Your task to perform on an android device: My business mates are coming over for dinner tonight, so I'm thinking of making something Asian for them, so go through the main category for the crispy chicken katsu curry dish.
Image 0: 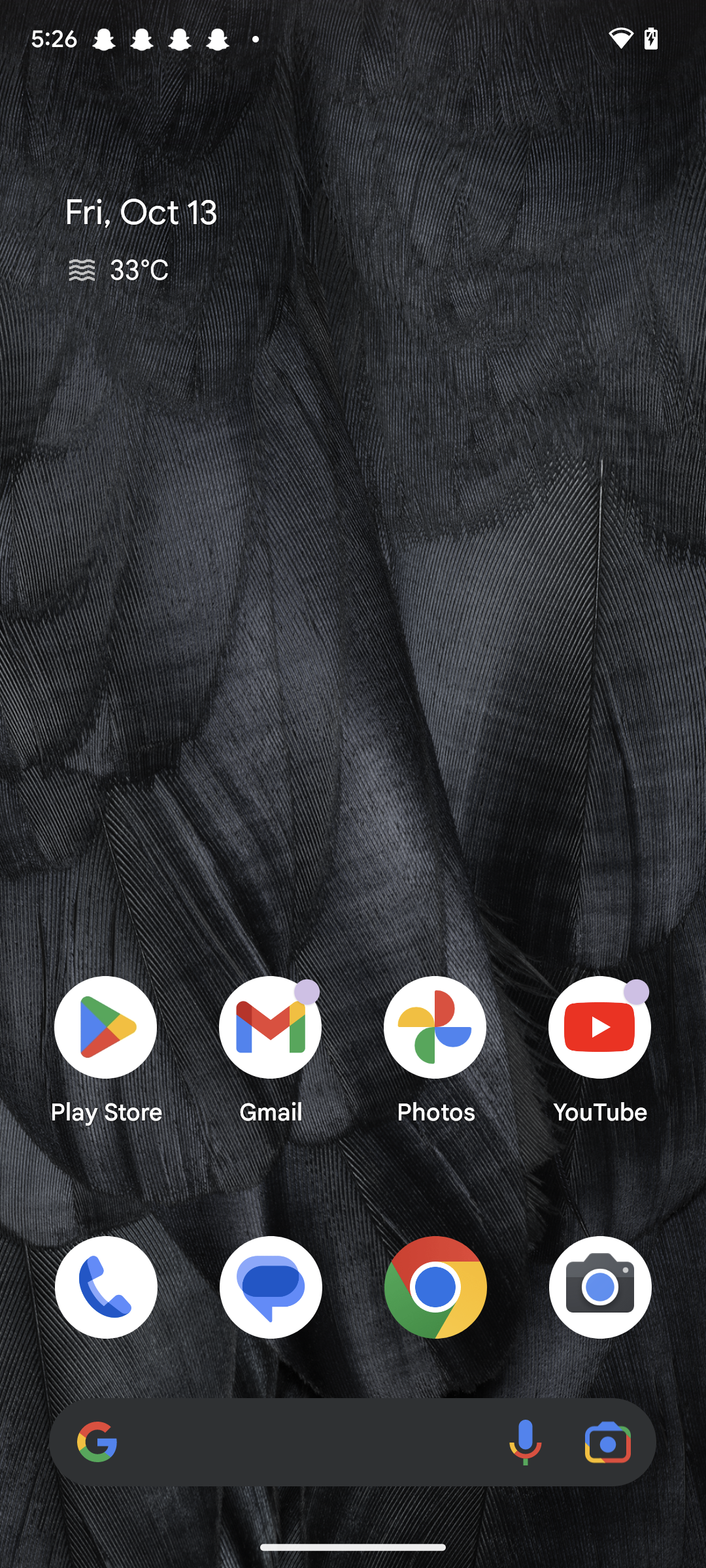
Open the Kitchen Stories app.
Step 0: open app "Kitchen Stories"
Image 2: 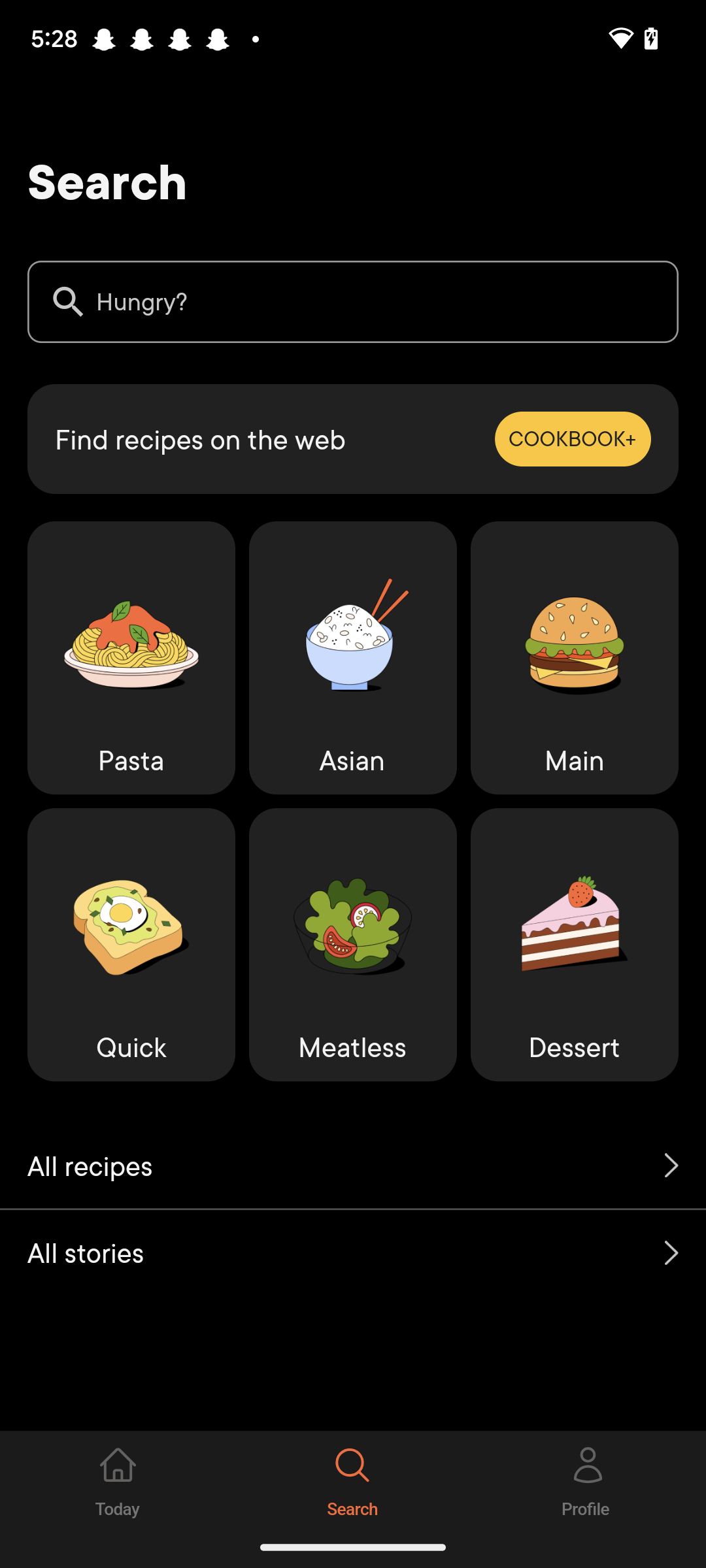
Click on Asian in the middle of the screen.
Step 2: click (353, 658)
Image 3: 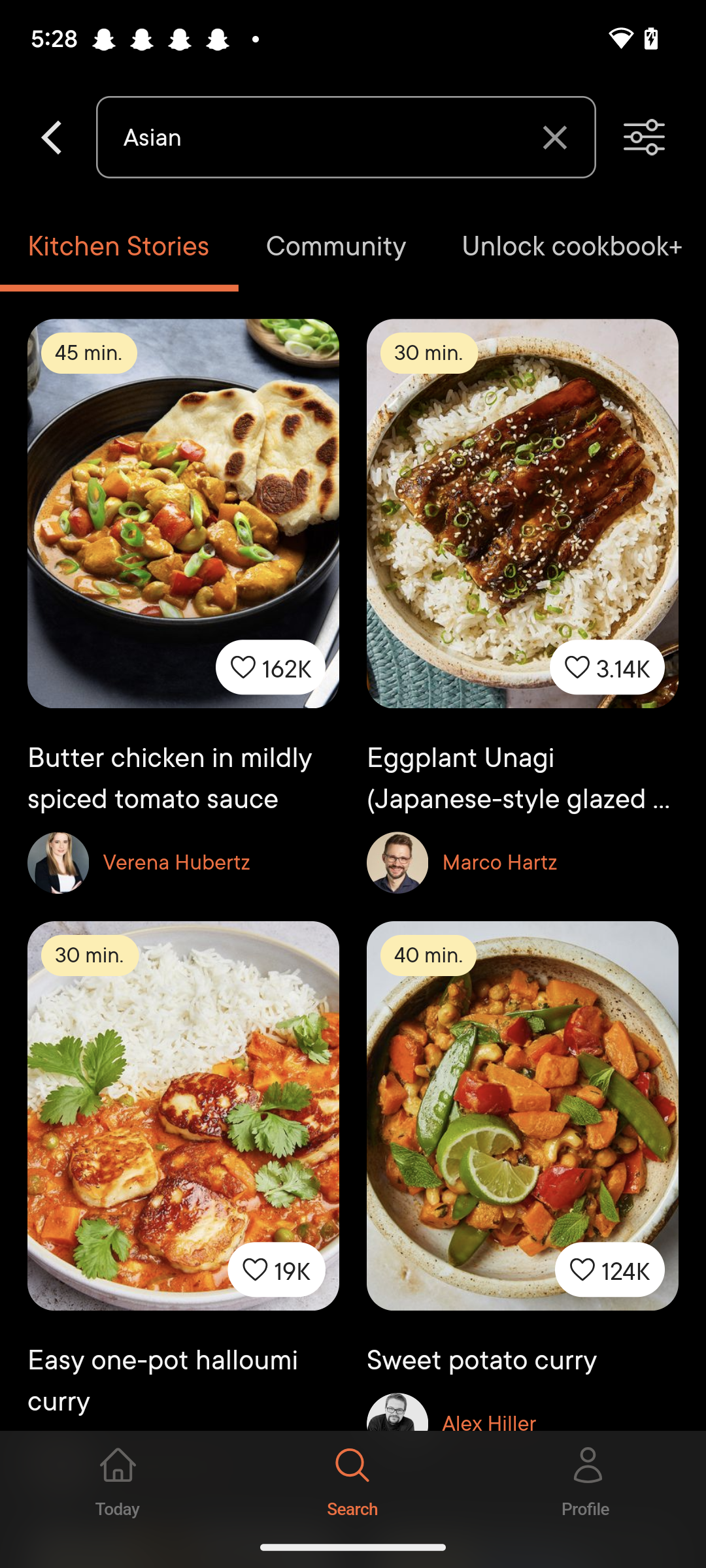
Click on Category icon at the top right corner of the screen.
Step 3: click (652, 139)
Image 4: 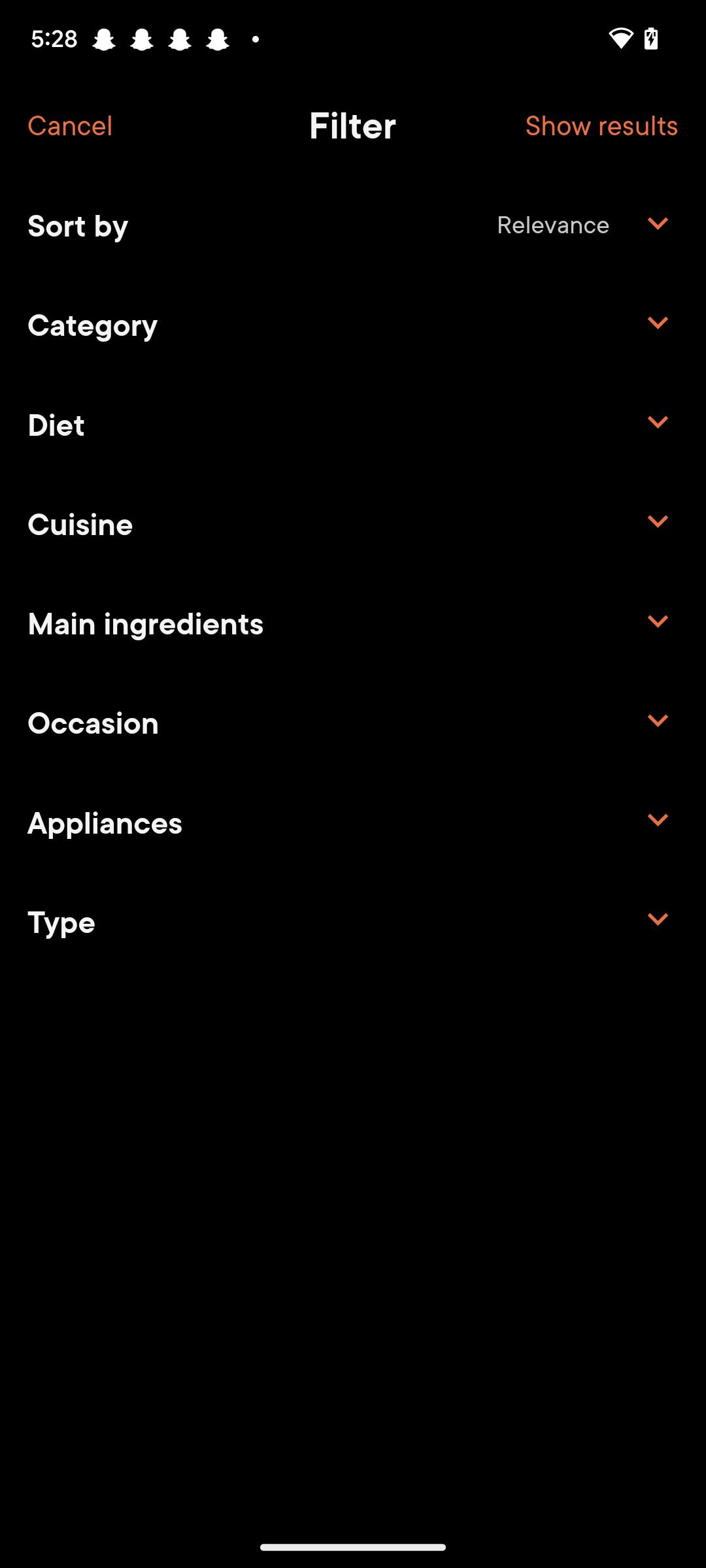
Click on Category on the left side of the screen.
Step 4: click (353, 322)
Image 5: 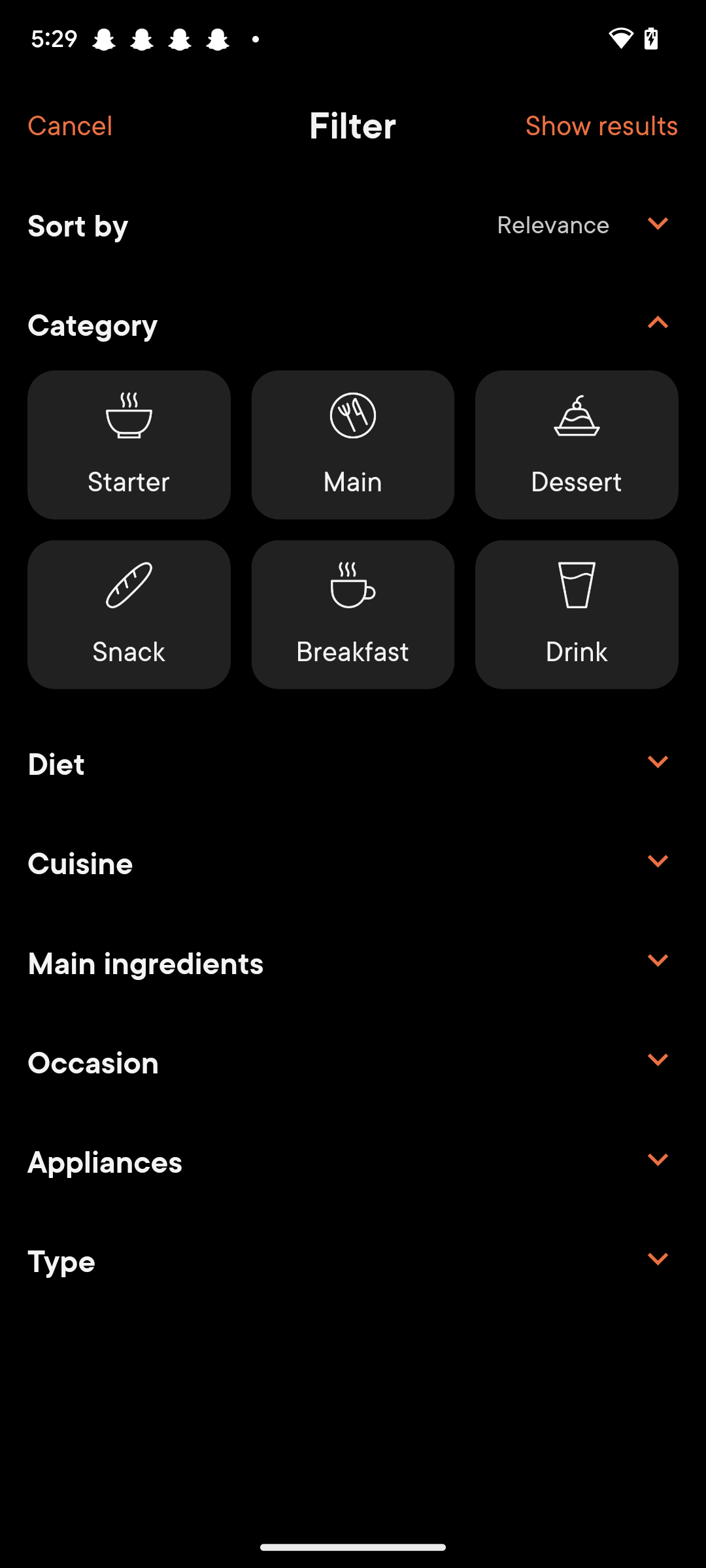
Click on Main in the category section in the middle of the screen.
Step 5: click (353, 445)
Image 6: 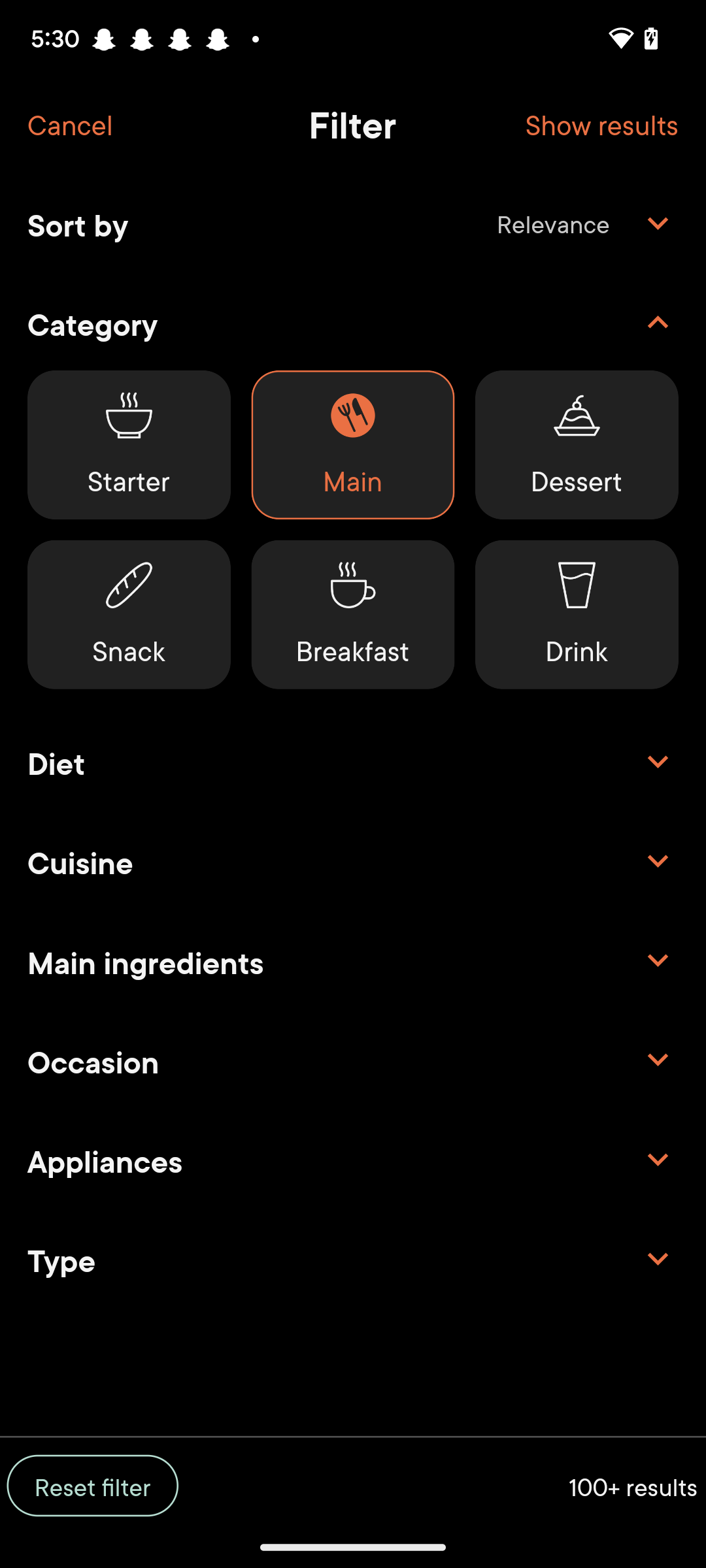
Click on Show results at the top right corner of the screen.
Step 6: click (601, 125)
Image 7: 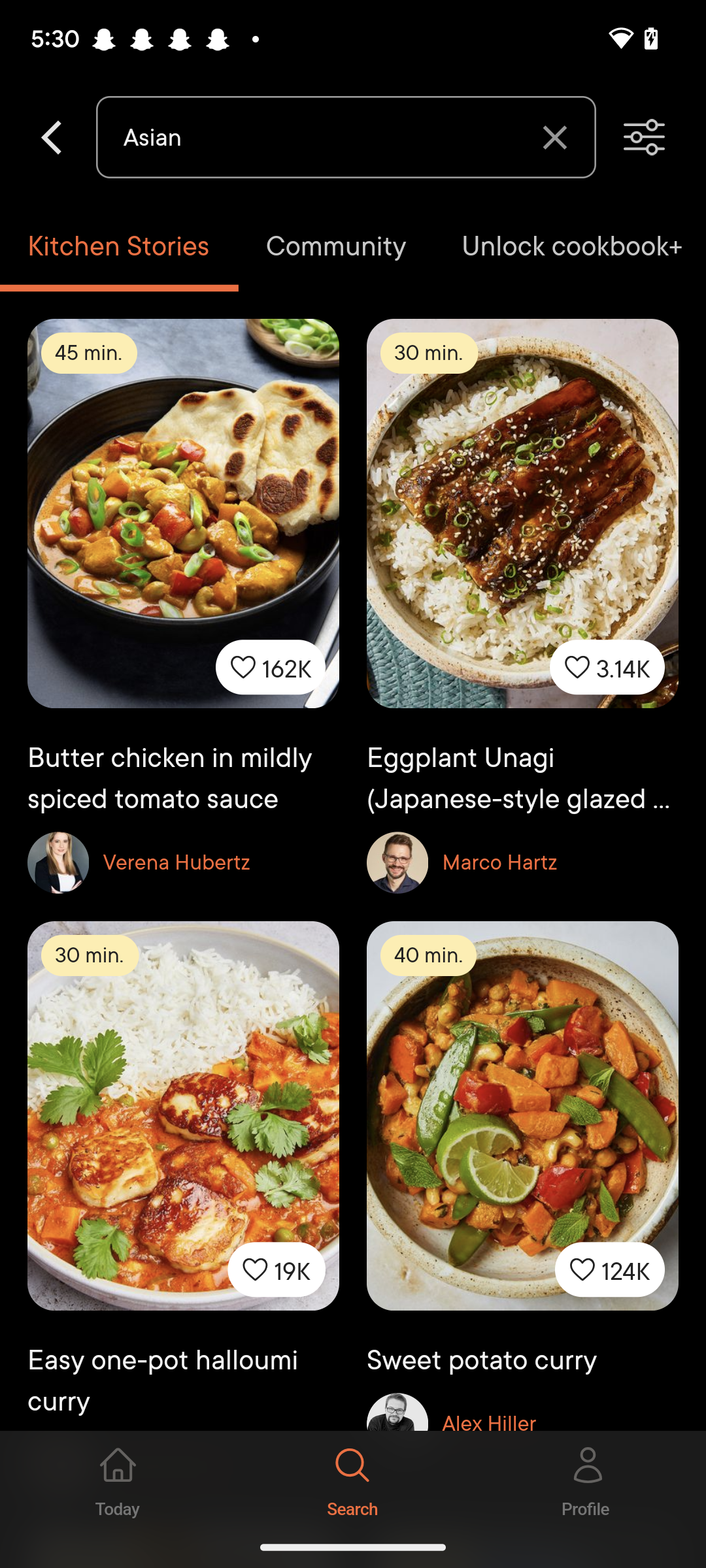
Scroll up
Step 7: scroll down
Image 8: 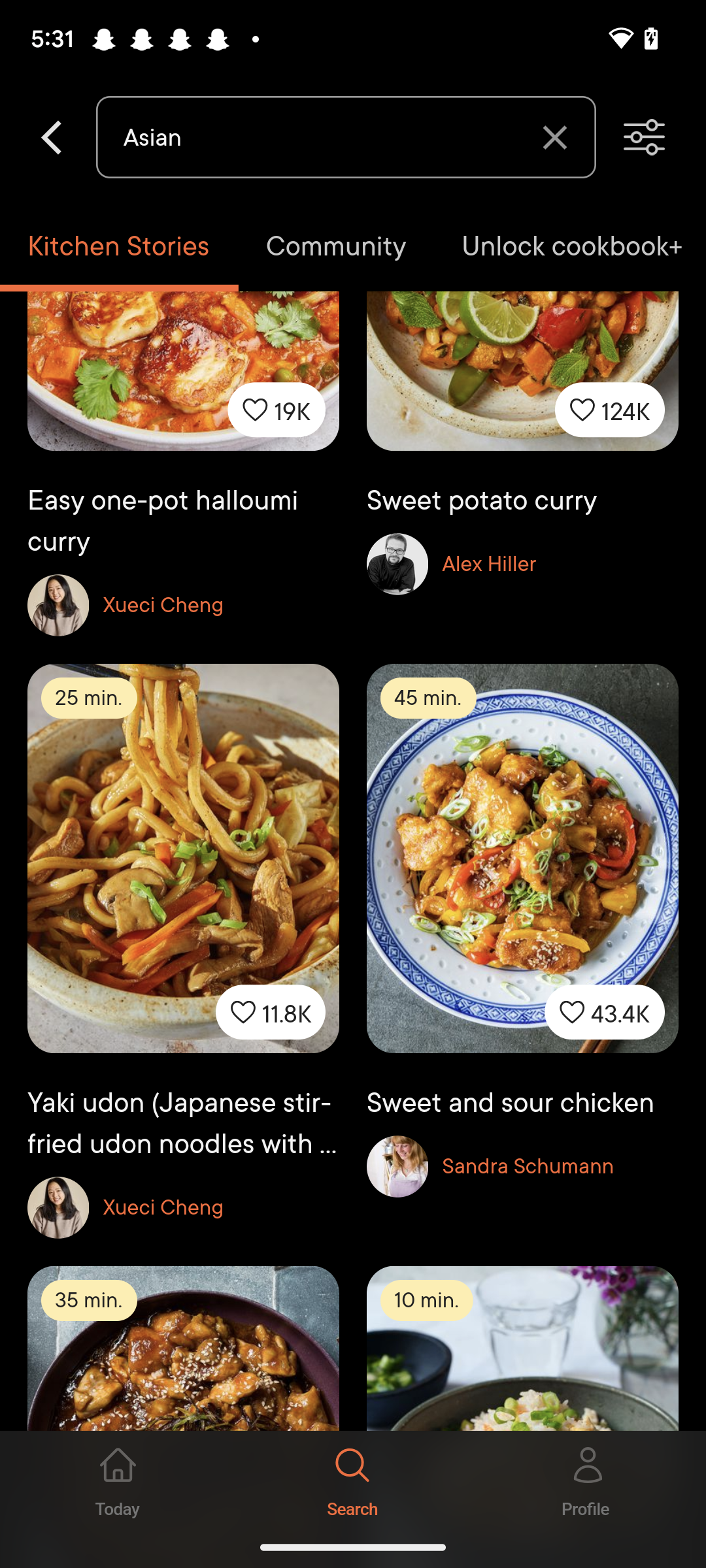
Scroll up
Step 8: scroll down
Image 10: 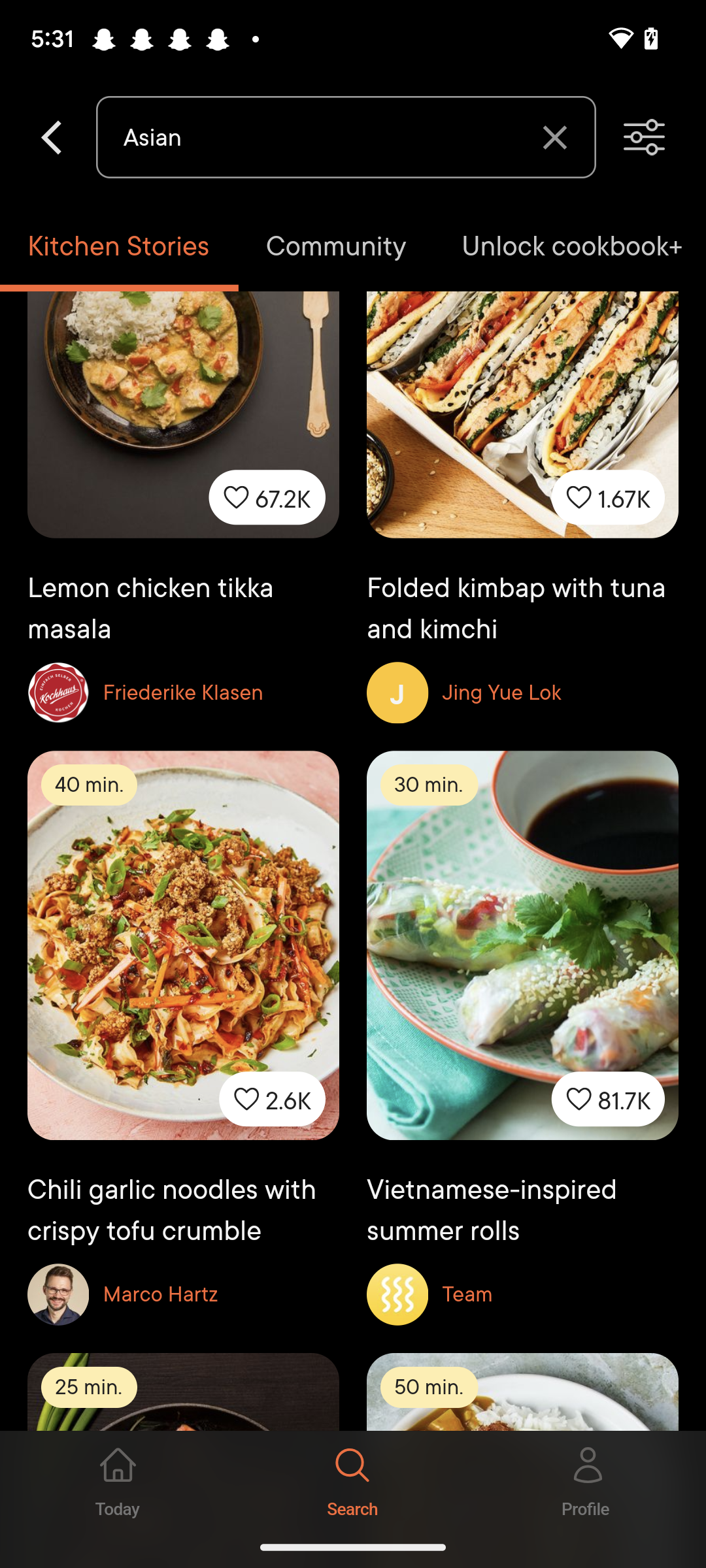
Scroll up
Step 10: scroll down